Your task to perform on an android device: My wife told me that meditating while listening to sleep sounds seems good and has a good and relaxing impact on us. So play the Restful Sleep sound in the Calm app.
Image 0: 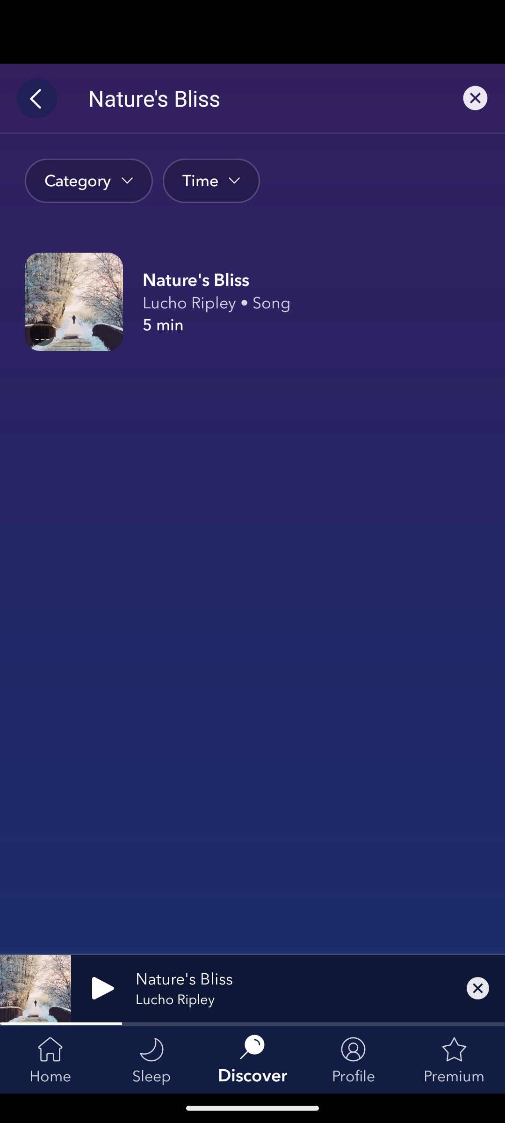
Click on the cross icon at the top right corner of the screen to clear the search bar.
Step 0: click (475, 98)
Image 1: 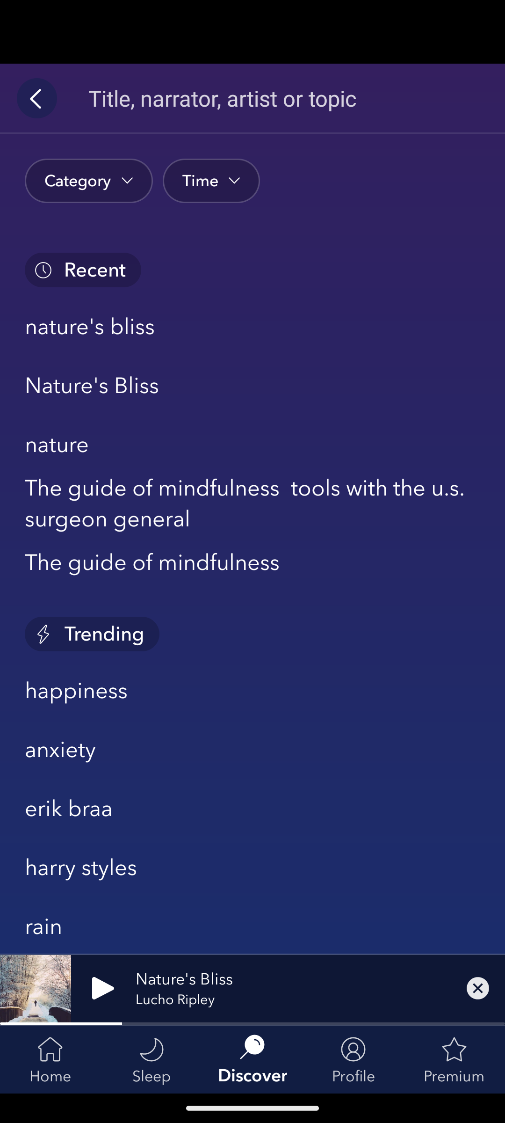
Click on the search bar to search for the sleep sound.
Step 1: click (271, 109)
Image 2: 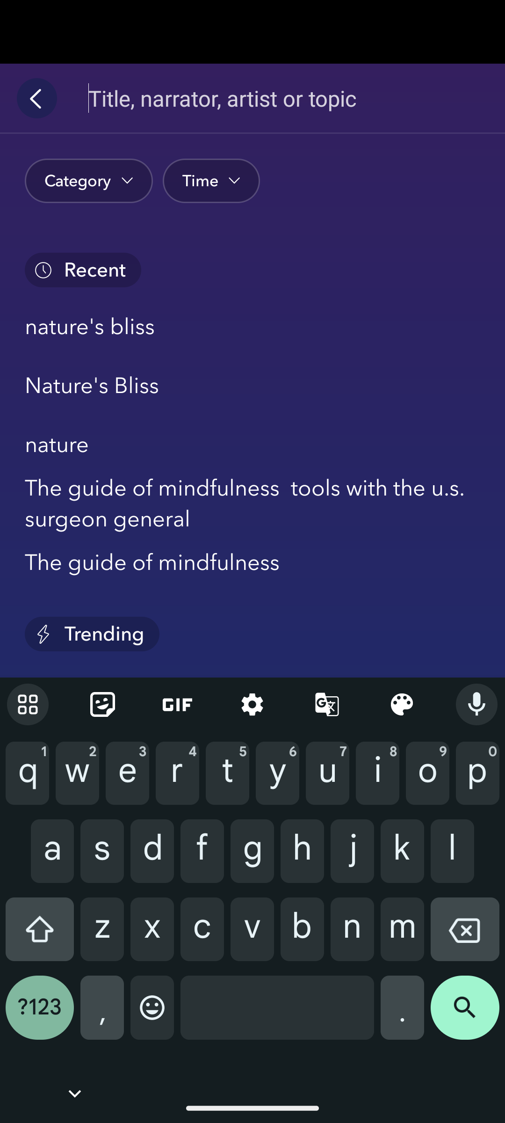
Type Restful Sleep in the search bar to search for this sound.
Step 2: type "Restful Sleep"
Image 3: 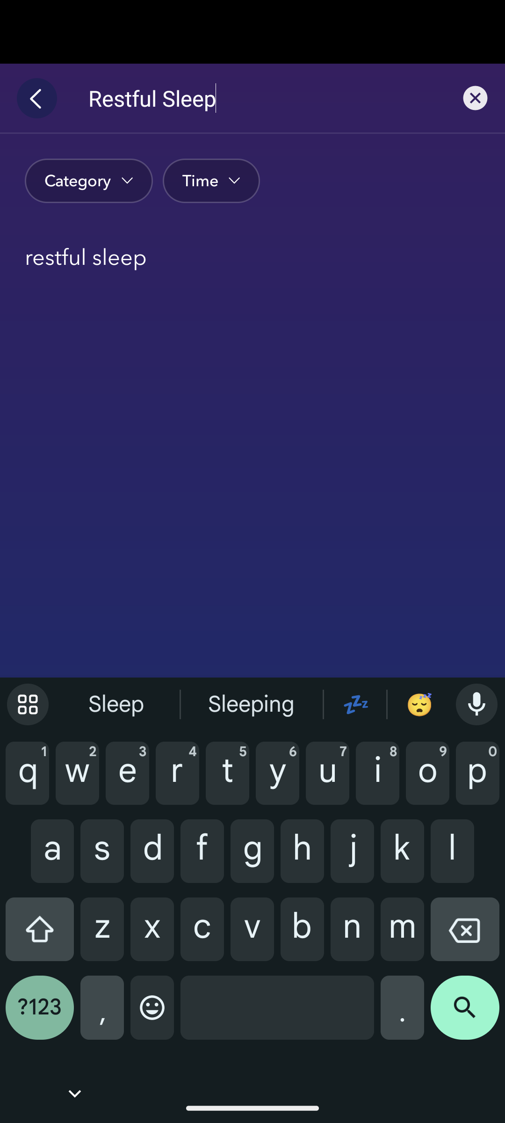
Click on the search icon at the bottom right corner of the screen to view the search result.
Step 3: click (478, 988)
Image 4: 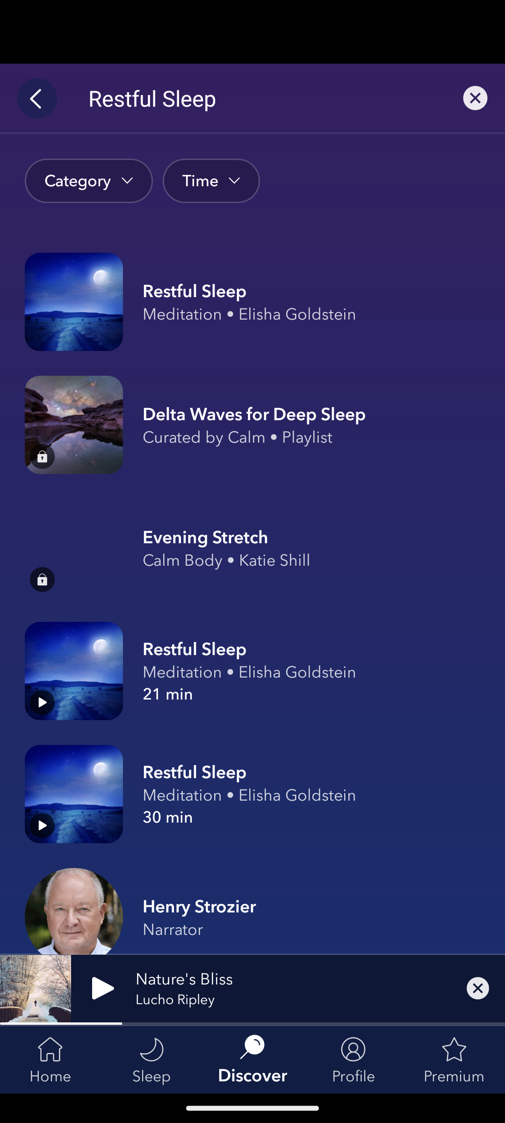
Click on the first Restful Sleep to view the play option of this sound.
Step 4: click (311, 291)
Image 5: 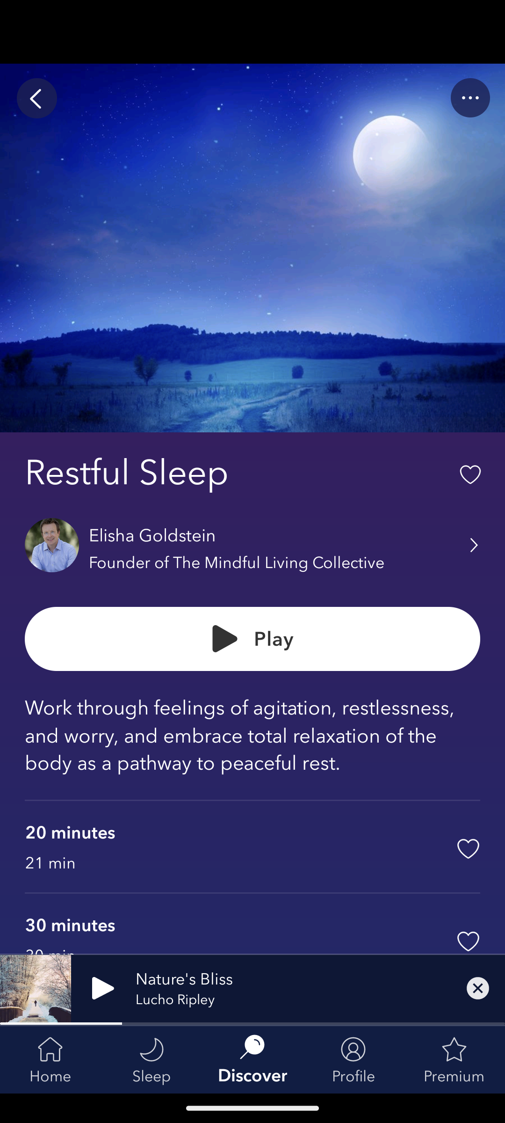
Click on the play button to play this sound.
Step 5: click (311, 649)
Image 6: 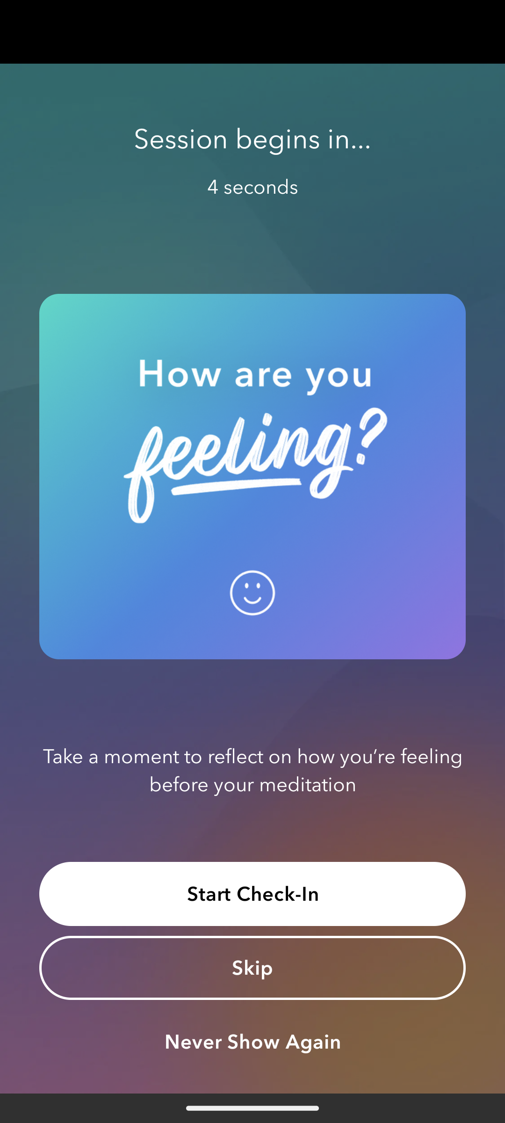
Click on the play button to play this sound.
Step 6: wait